Your task to perform on an android device: I don't want to miss my friend Carlos' birthday. Set the Birthday Bash reminder to repeat every year in the Taskeet app.
Image 0: 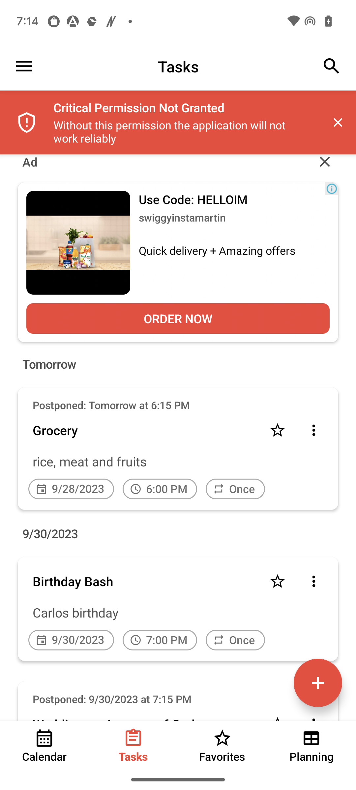
Click on the Birthday Bash reminder
Step 0: click (144, 581)
Image 2: 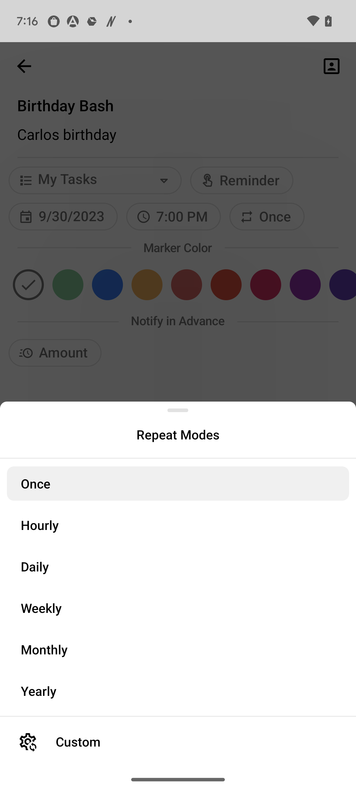
Select Yearly
Step 2: click (181, 691)
Image 3: 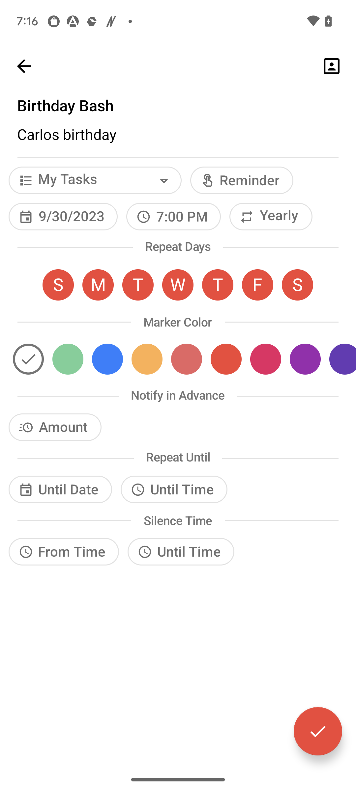
Click on the Tick icon at the bottom right corner of the screen
Step 3: click (309, 729)